Your task to perform on an android device: I want to add a bookmark to the 29-page number because I've done reading for the day and can start where I left off next day on the Google Play Books & Audiobooks app.
Image 0: 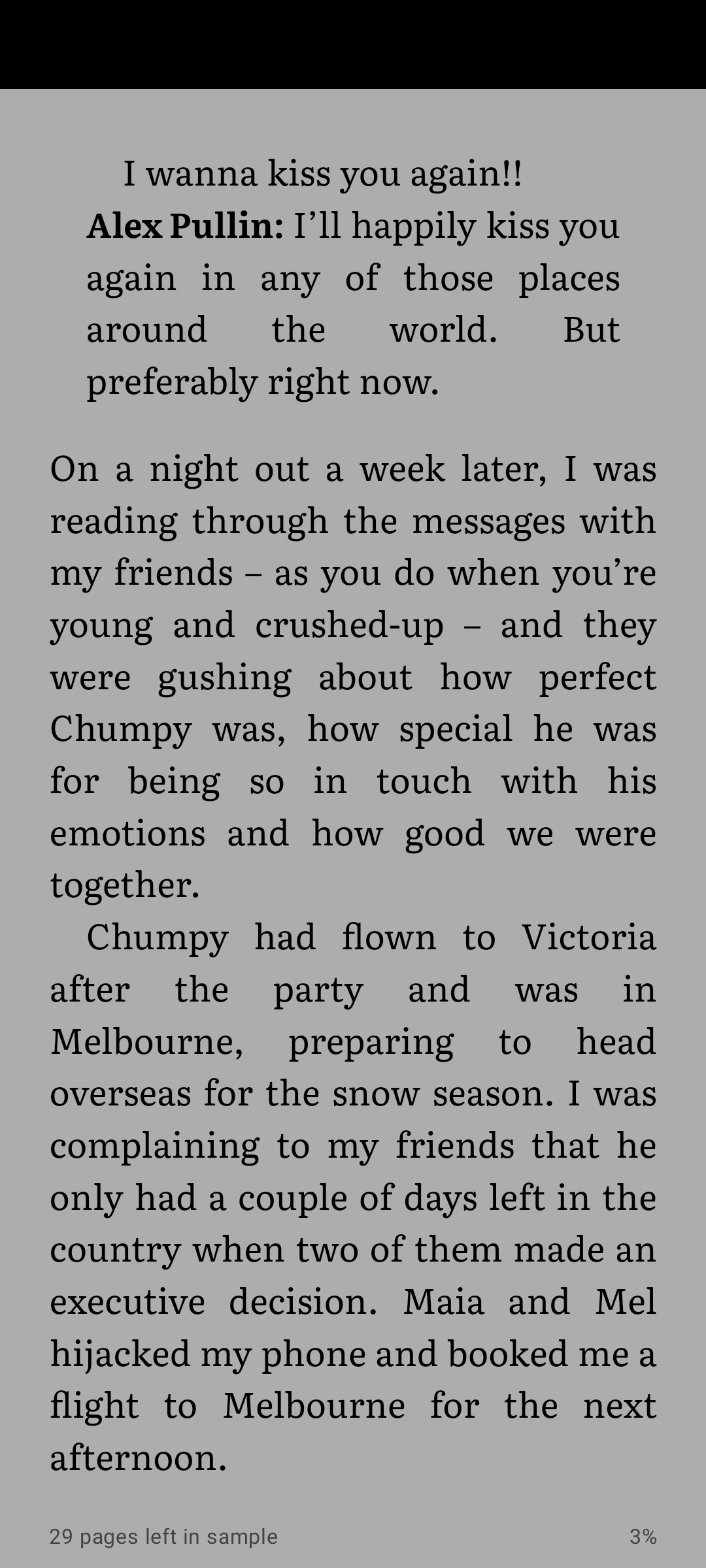
Tap on the screen to view Hidden Controls
Step 0: click (353, 828)
Image 1: 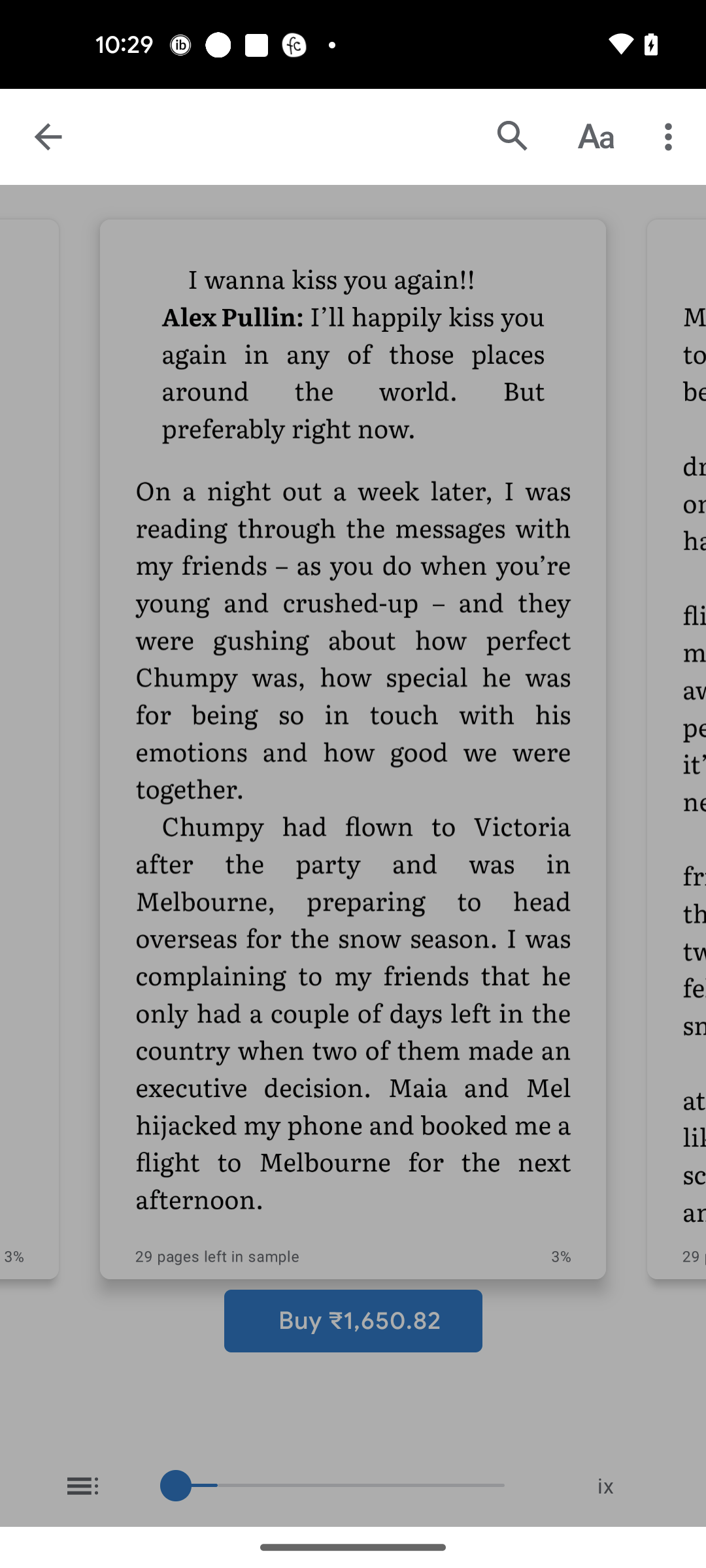
Click on the Three dots icon at the top right corner of the screen
Step 1: click (671, 137)
Image 2: 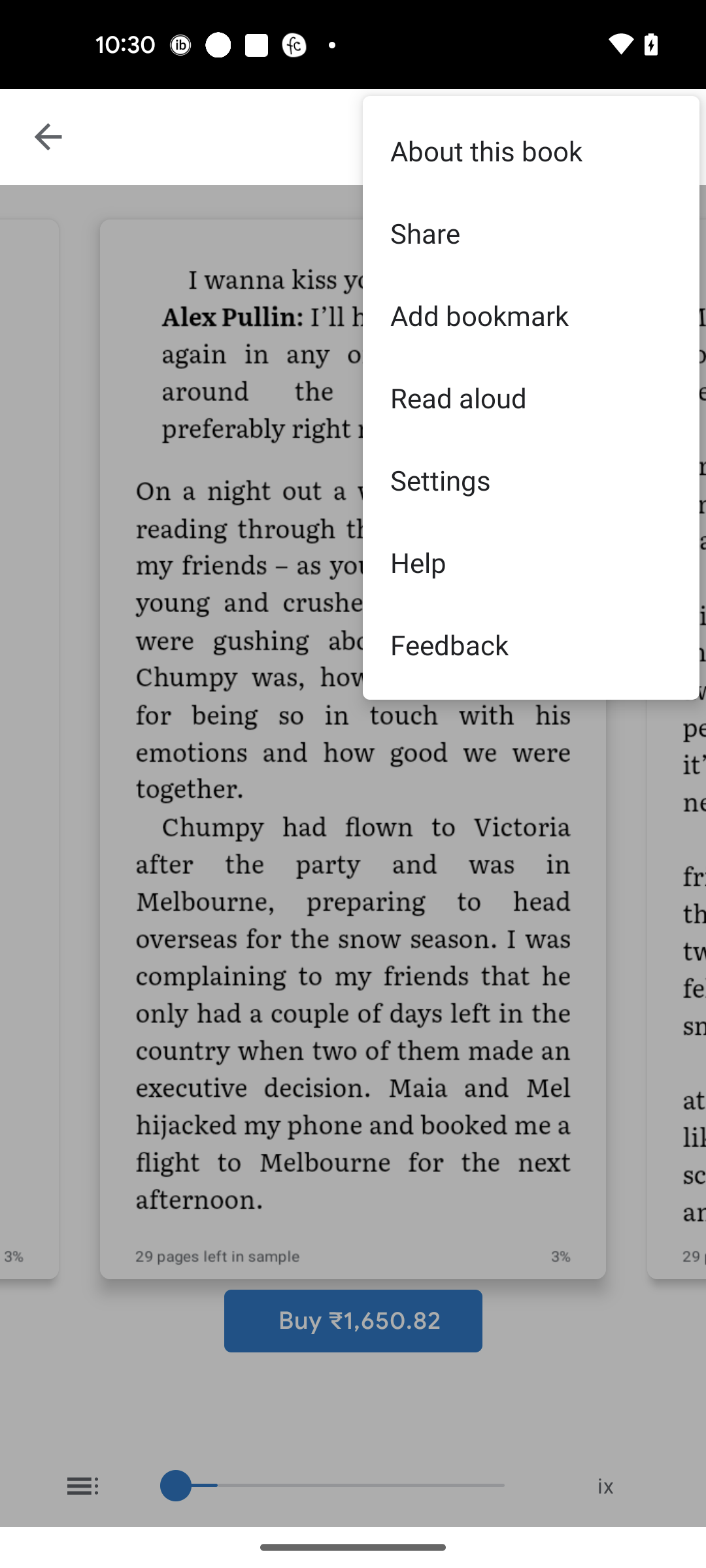
Click on the Add bookmark option
Step 2: click (531, 315)